Your task to perform on an android device: In the cruisemapper app click on the review button and then track on map to view the current status of the american queen.
Image 0: 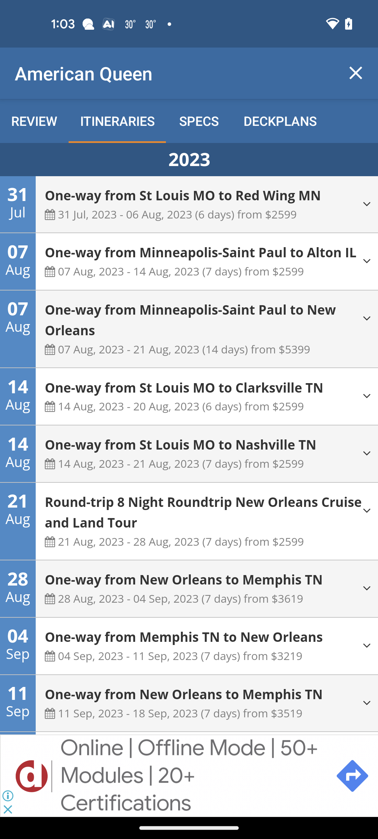
Click on the Review button.
Step 0: click (34, 121)
Image 1: 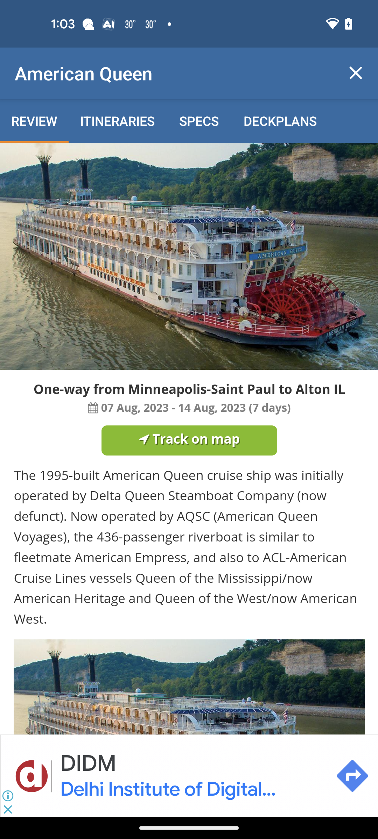
Now click on the Track on map button.
Step 1: click (194, 438)